Your task to perform on an android device: I liked the black Van Heusen shirt with Patch Pocket, but I would like to compare it's prices with other similar items.
Image 0: 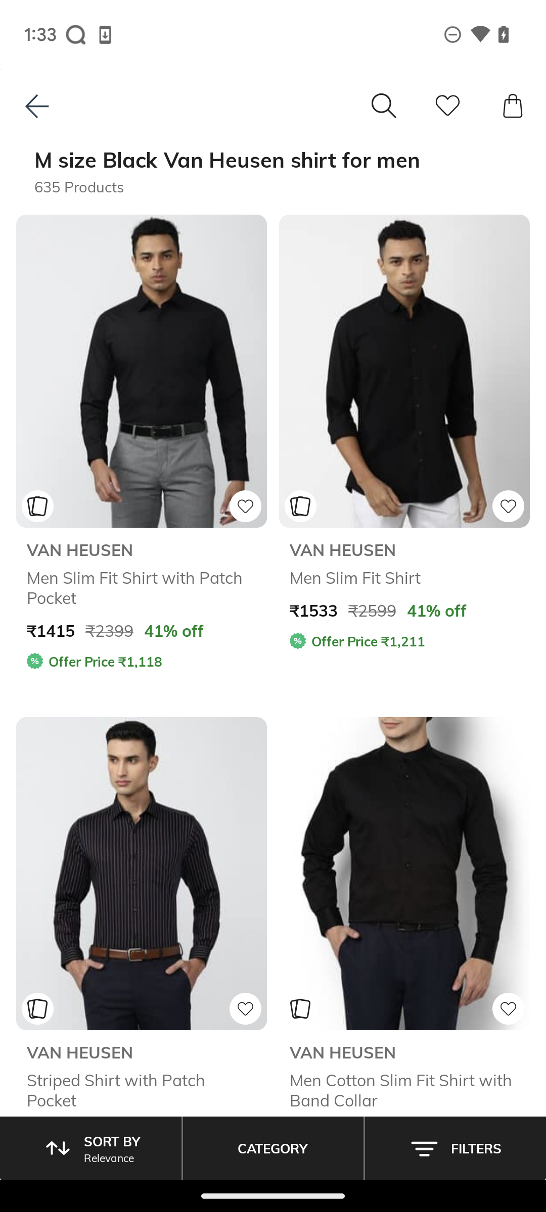
Click on the first shirt suggestion.
Step 0: click (142, 371)